Your task to perform on an android device: I had planned to stay in London city for a couple of days , Search for hotel in London city to stay from 21 october to 25 October for 2 Adults in the Airbnb app 
Image 0: 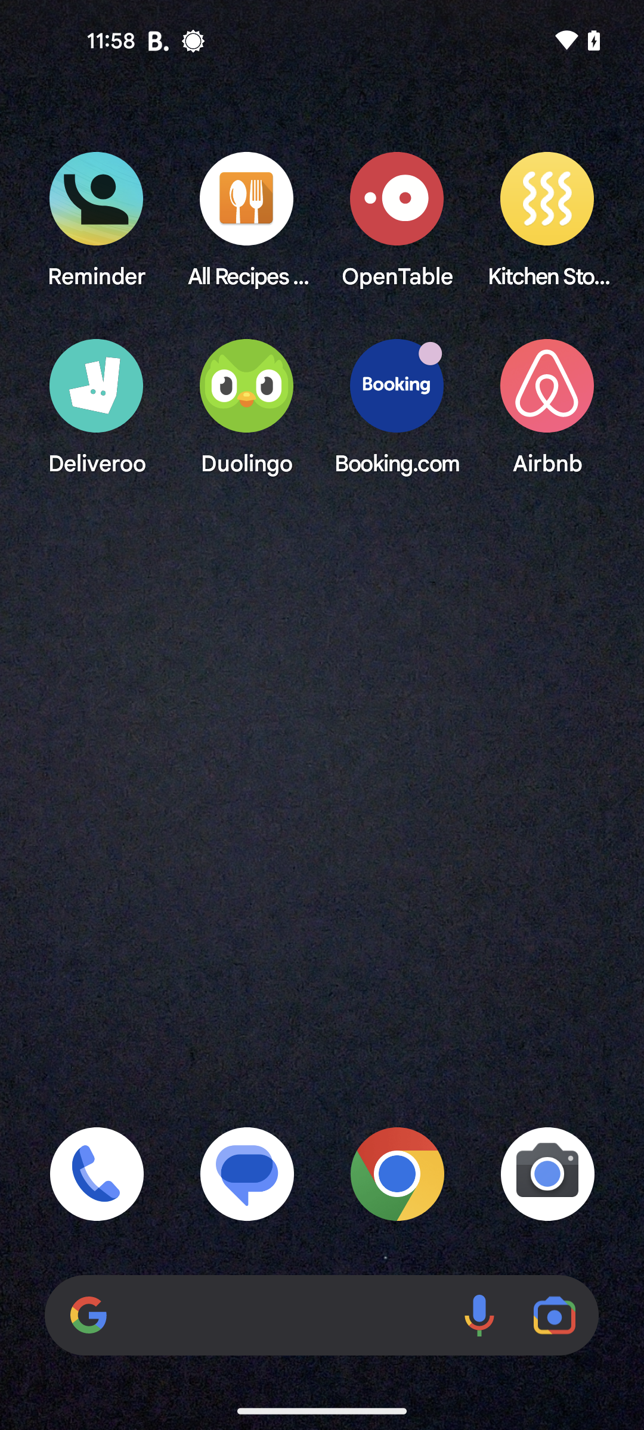
Open the Airbnb app
Step 0: open app "Airbnb"
Image 1: 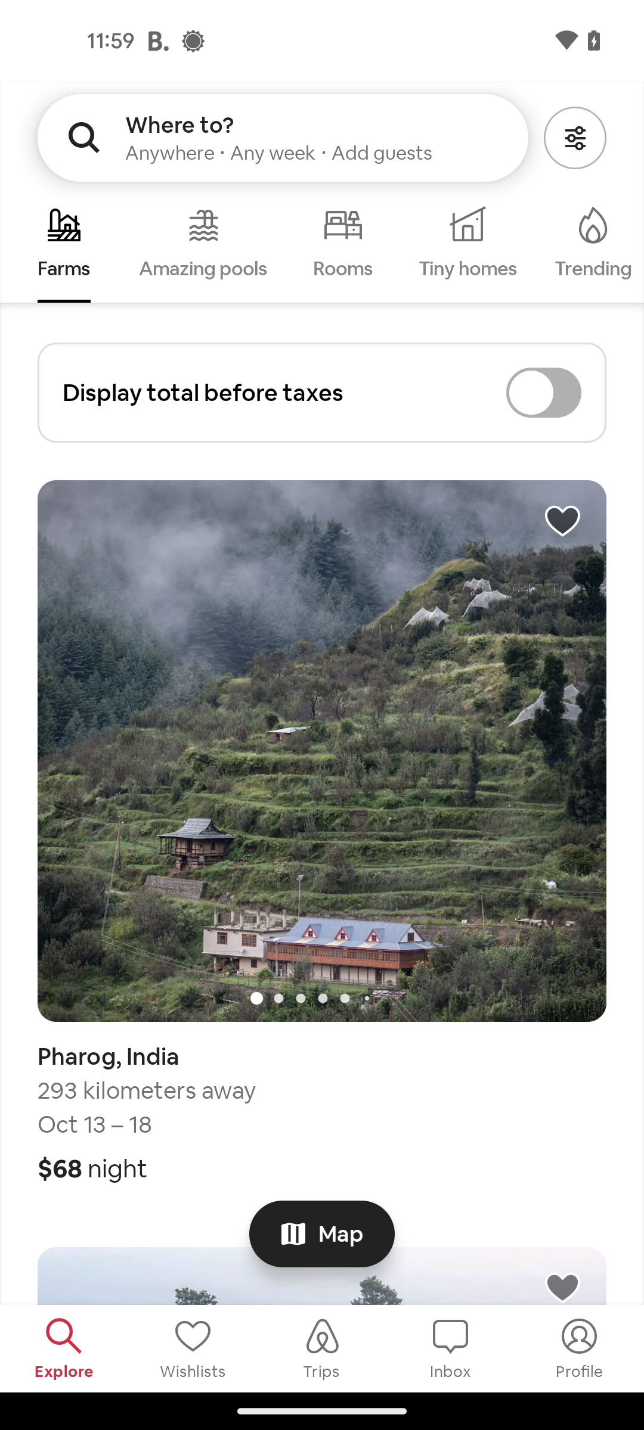
Click on the Rooms category
Step 1: click (322, 248)
Image 2: 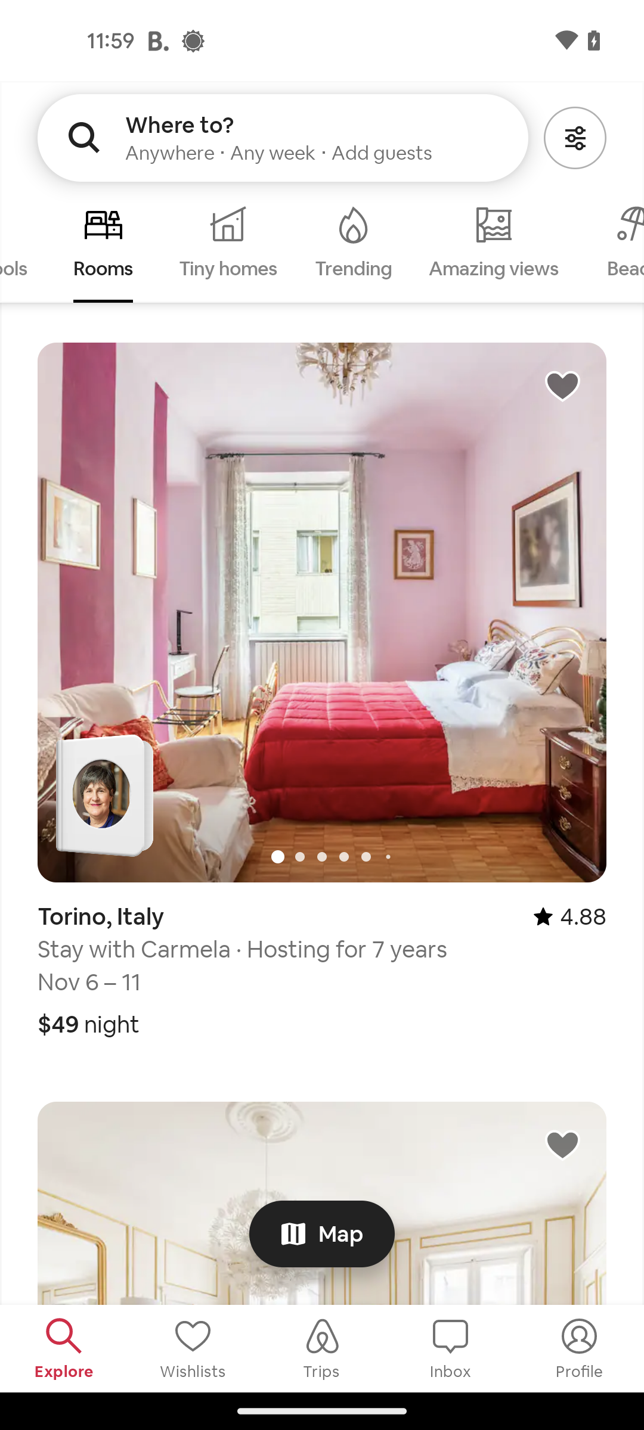
Go to the search bar at the top of the screen
Step 2: click (240, 135)
Image 3: 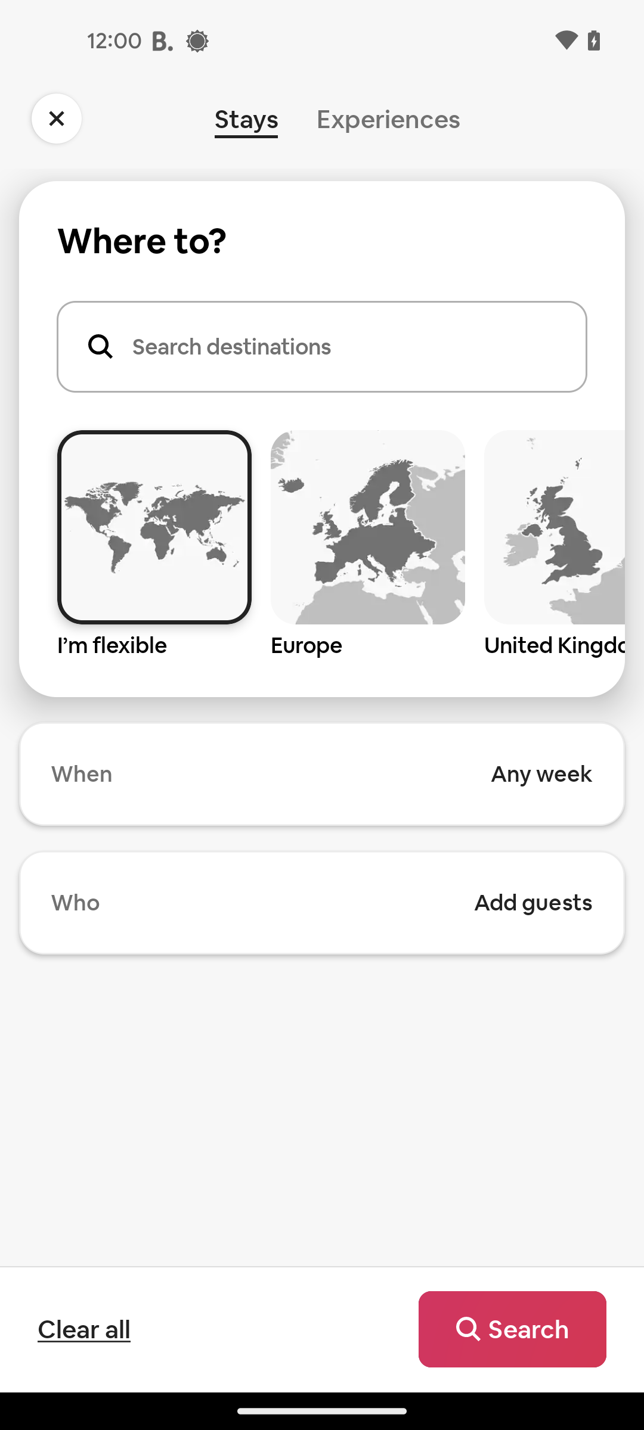
Click on the destination search bar
Step 3: click (321, 439)
Image 5: 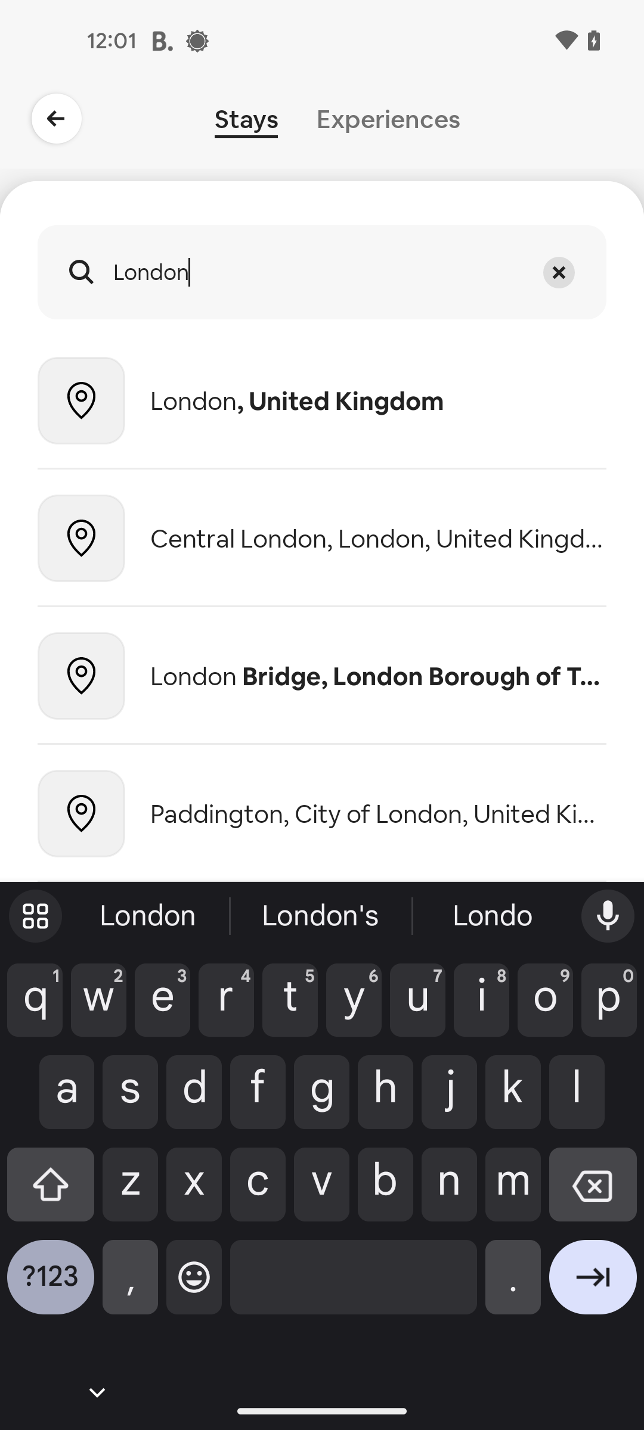
Select the first suggested result
Step 5: click (378, 401)
Image 6: 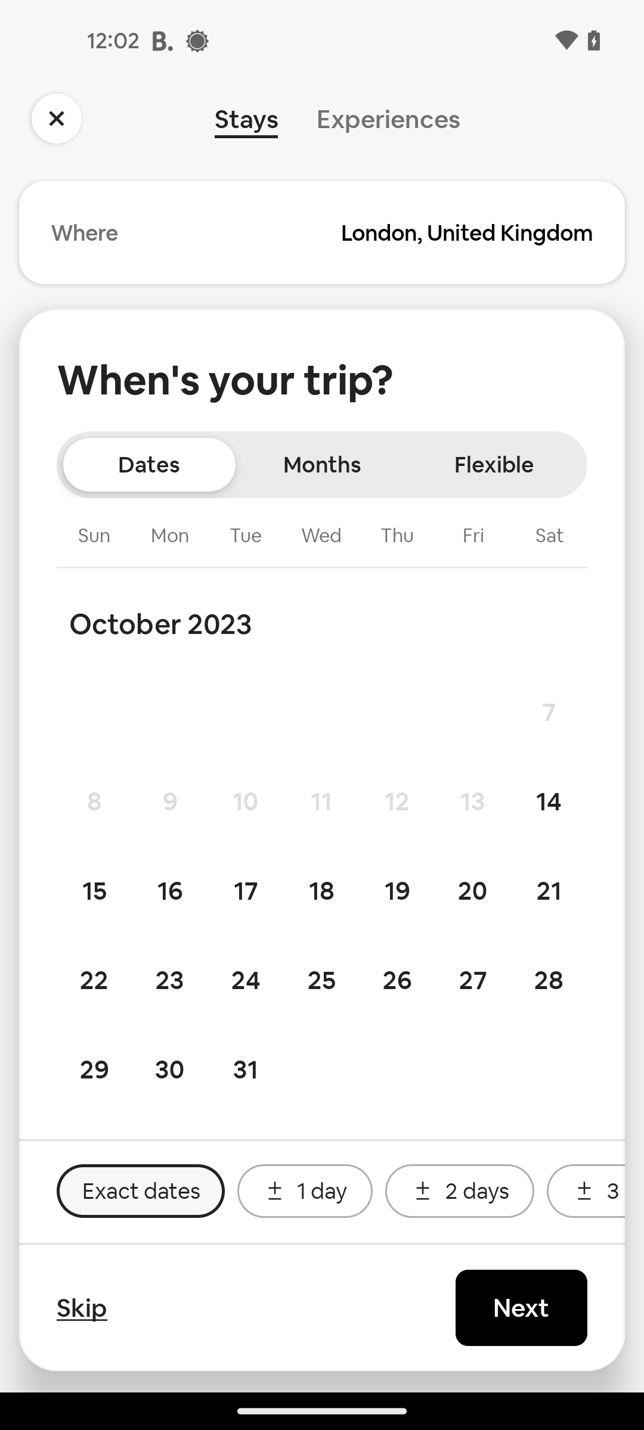
Set the starting date to be 21 October
Step 6: click (549, 891)
Image 7: 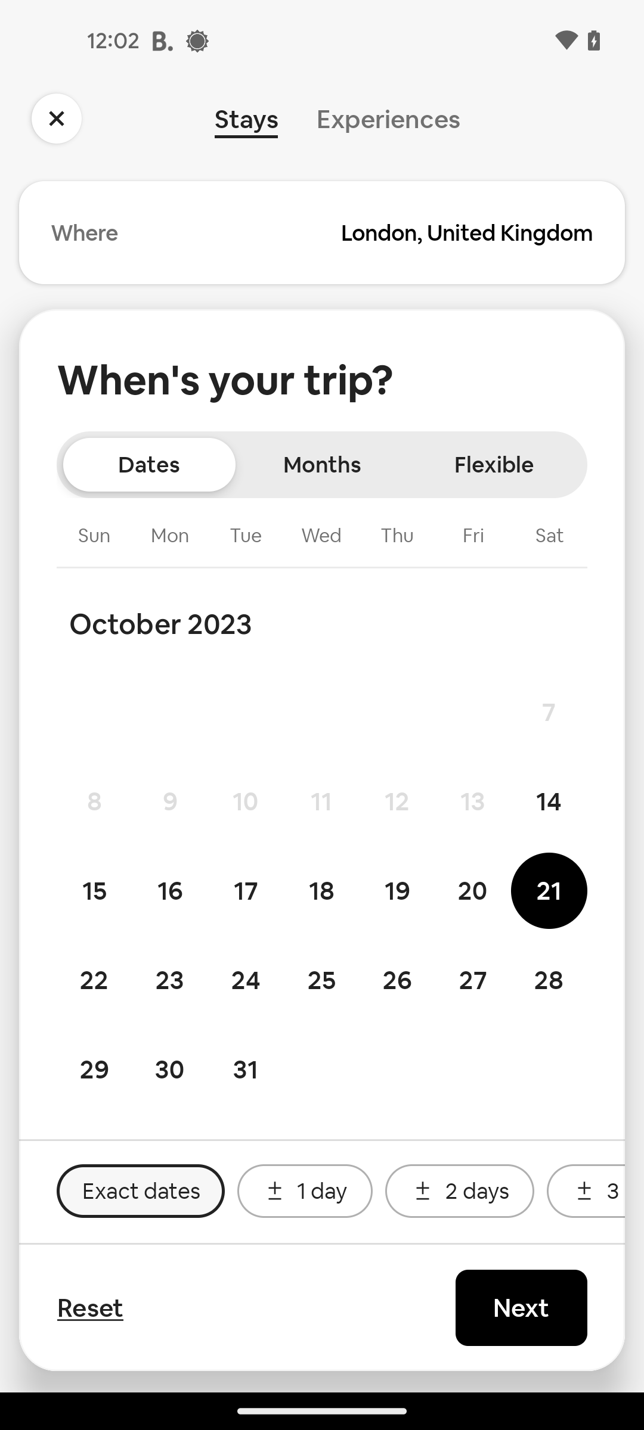
Set the End date to be 25 October
Step 7: click (321, 980)
Image 8: 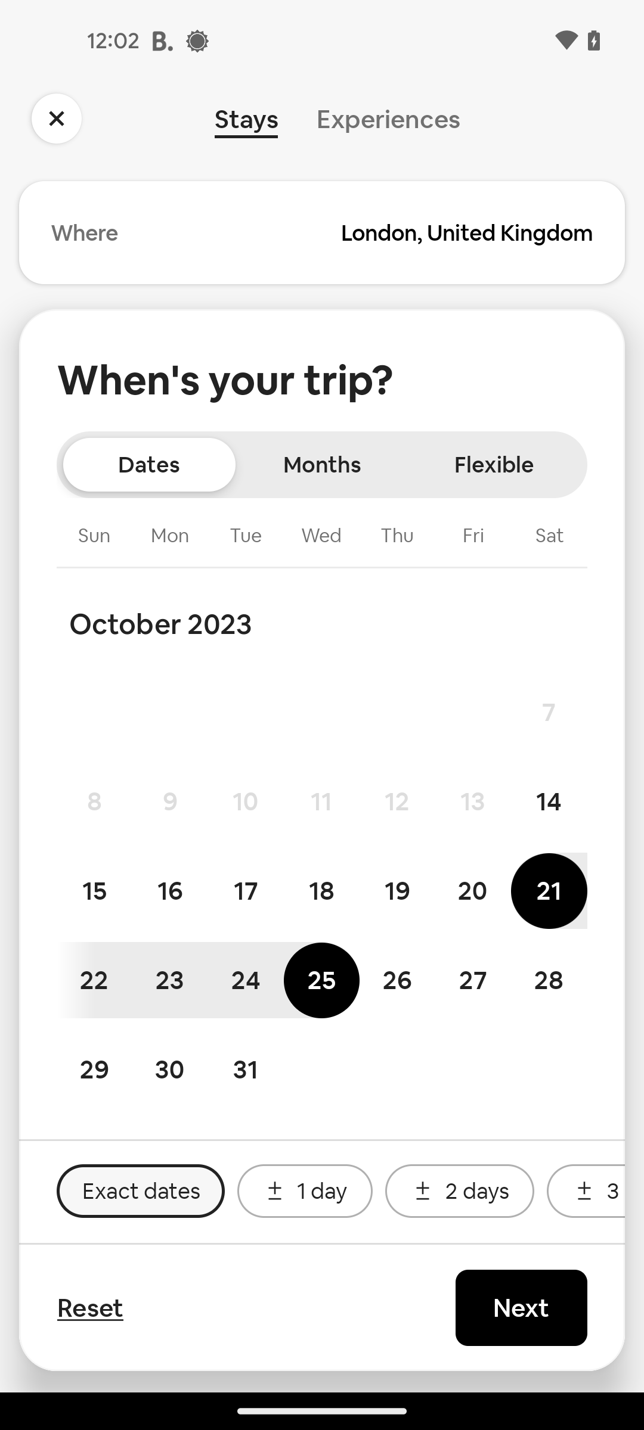
Click on the Next button at the bottom right corner of the screen
Step 8: click (521, 1308)
Image 9: 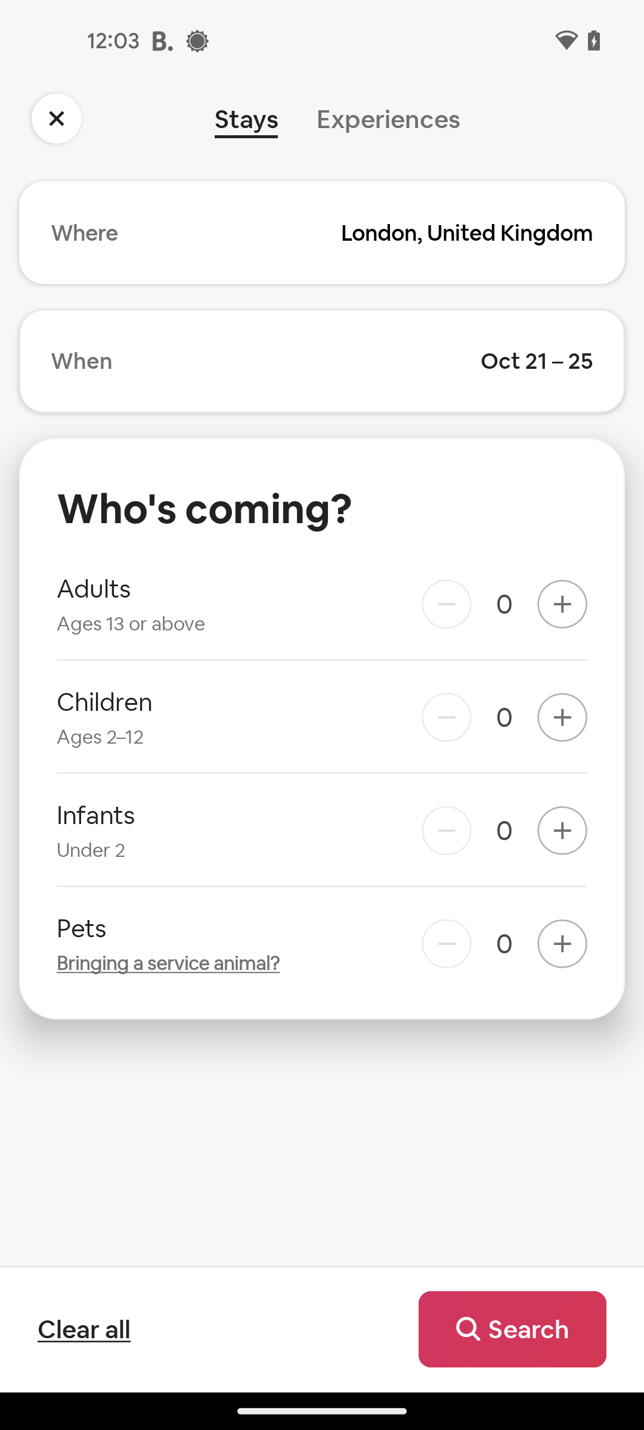
Click on the plus icon next to Adult for two times
Step 9: click (562, 604)
Image 10: 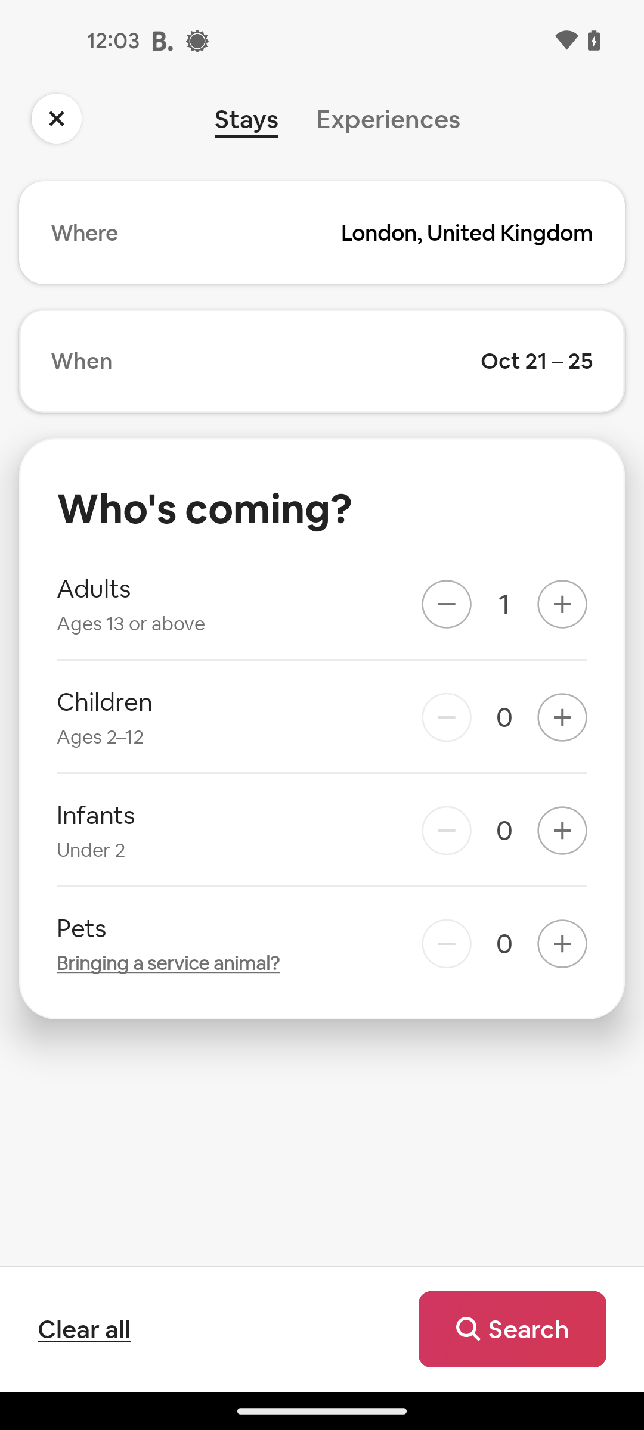
Click on the plus icon next to Adult for two times
Step 10: click (562, 604)
Image 11: 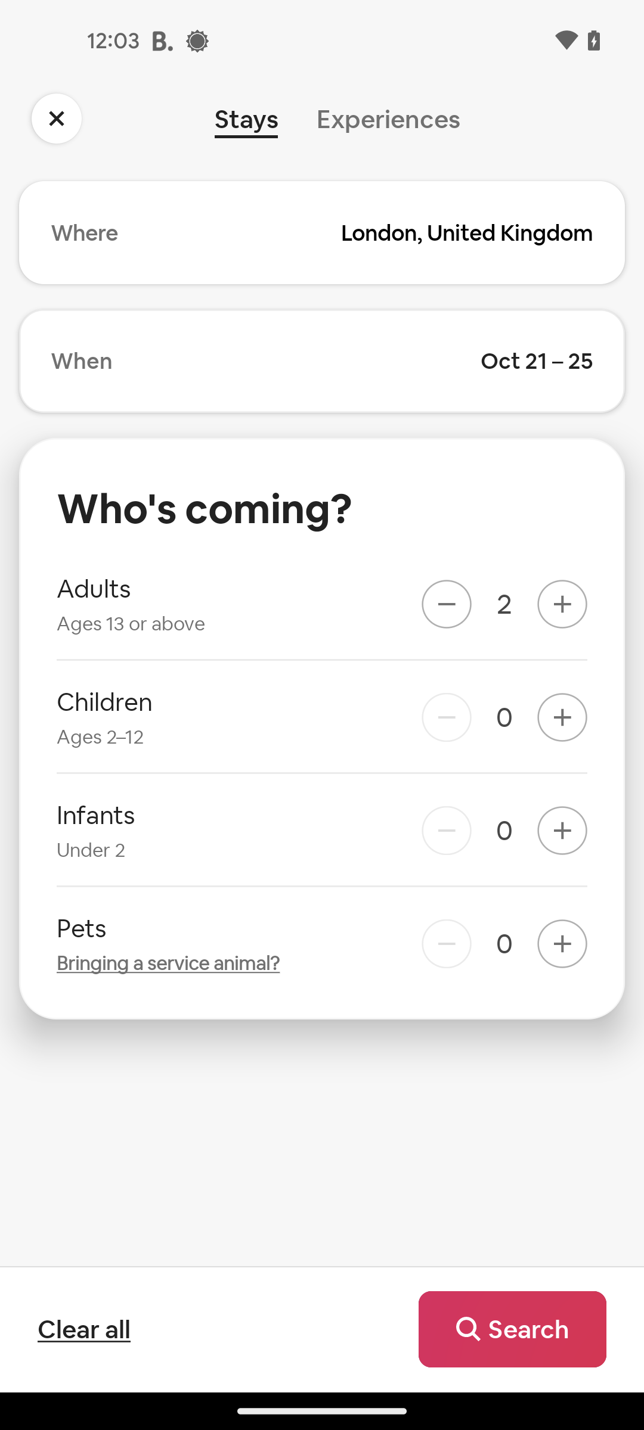
Click on the search bar at the bottom right corner of the screen
Step 11: click (512, 1329)
Image 12: 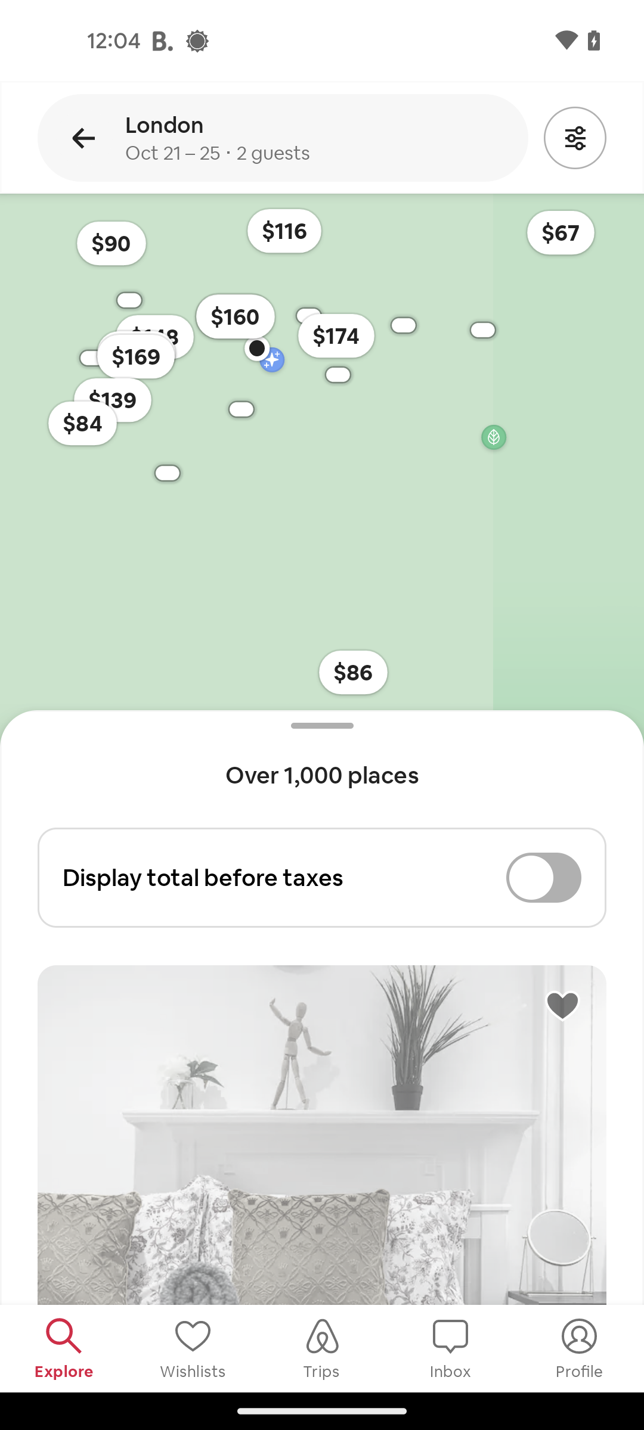
Swipe up to view the results
Step 12: scroll down